Your task to perform on an android device: I want to tell my child about the plants in my garden. Identify the plant image from my gallery by using the Plant Identifier app.
Image 0: 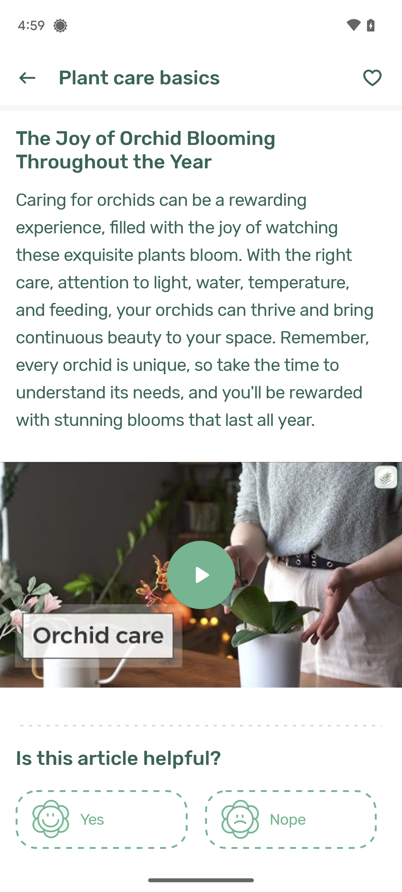
Open the Plant Identifier app.
Step 0: open app "Plant Identifier"
Image 1: 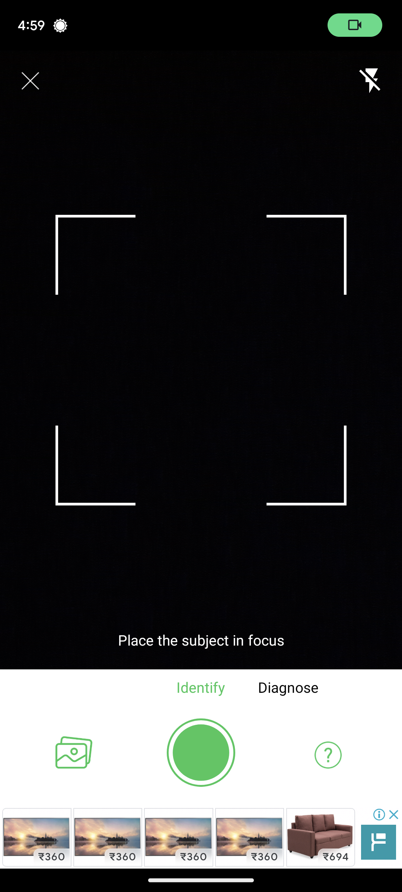
Click on the Gallery icon at the left bottom of the screen.
Step 1: click (74, 752)
Image 2: 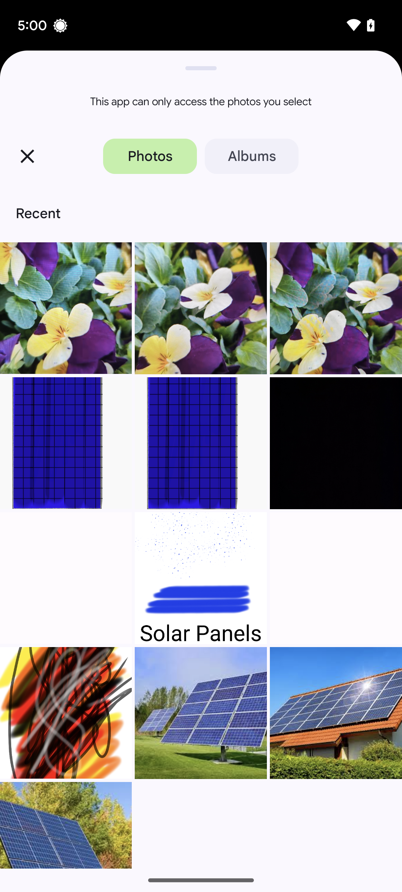
Select the first image.
Step 2: click (66, 308)
Image 3: 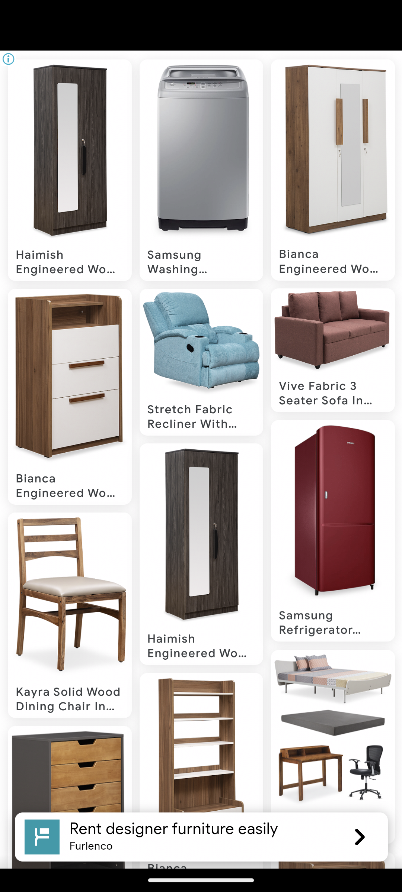
Select the first image.
Step 3: wait
Image 4: 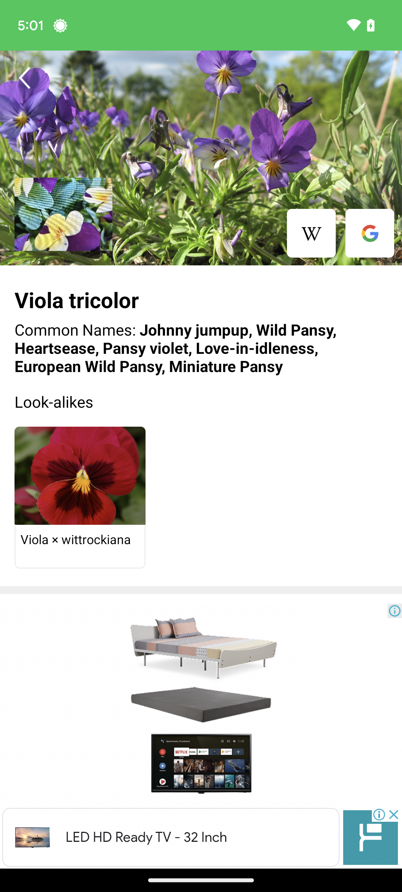
Select the first image.
Step 4: wait
Image 5: 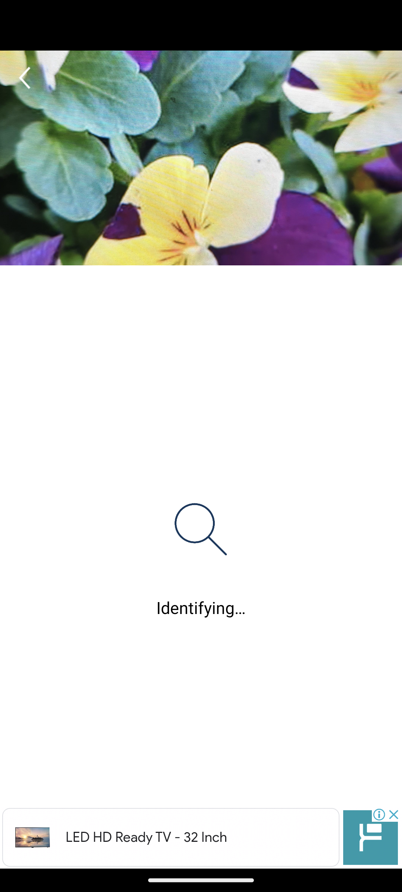
Select the first image.
Step 5: wait